Your task to perform on an android device: View the PDF file of The Queen's Gambit in night mode on the Adobe Acrobat app.
Image 0: 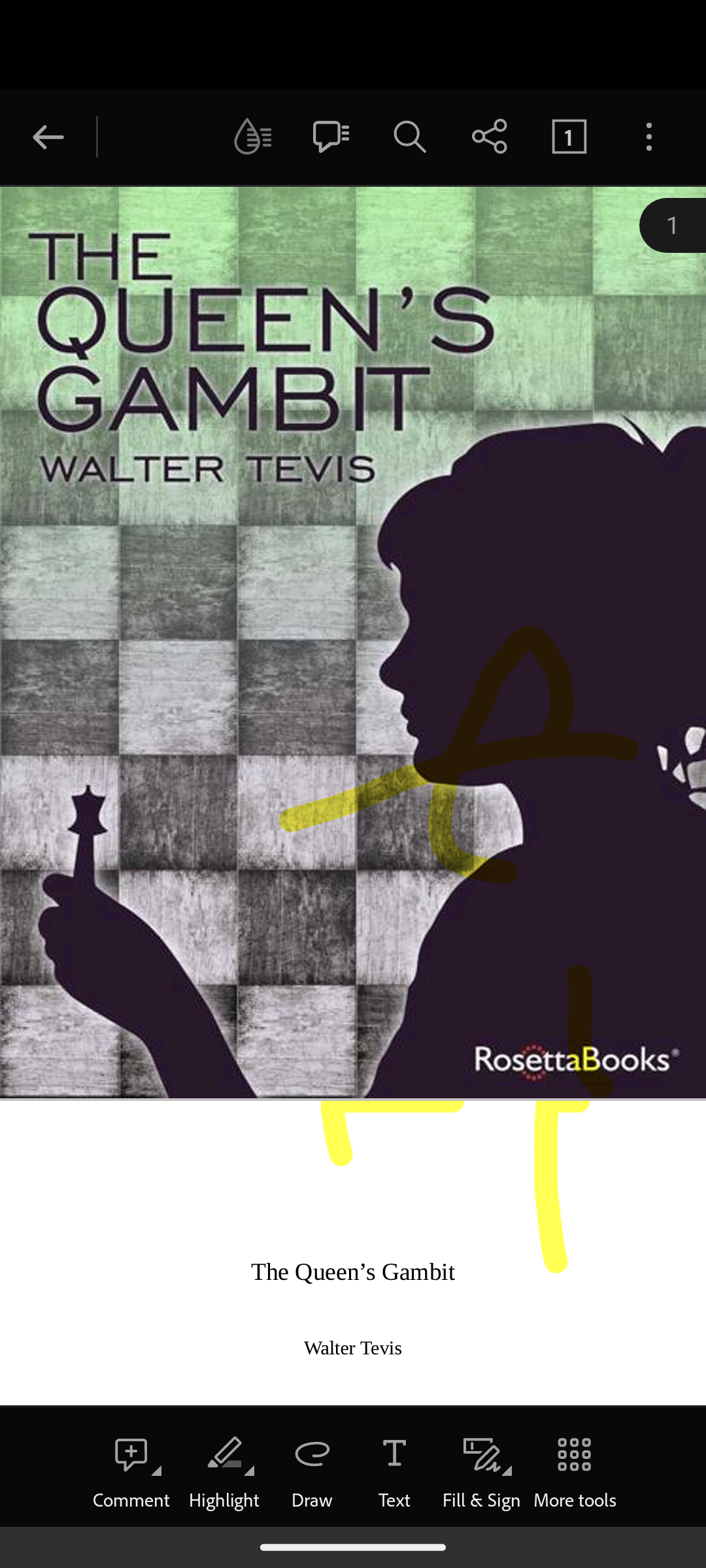
Click on the three Dots at the top right corner of the screen.
Step 0: click (648, 136)
Image 1: 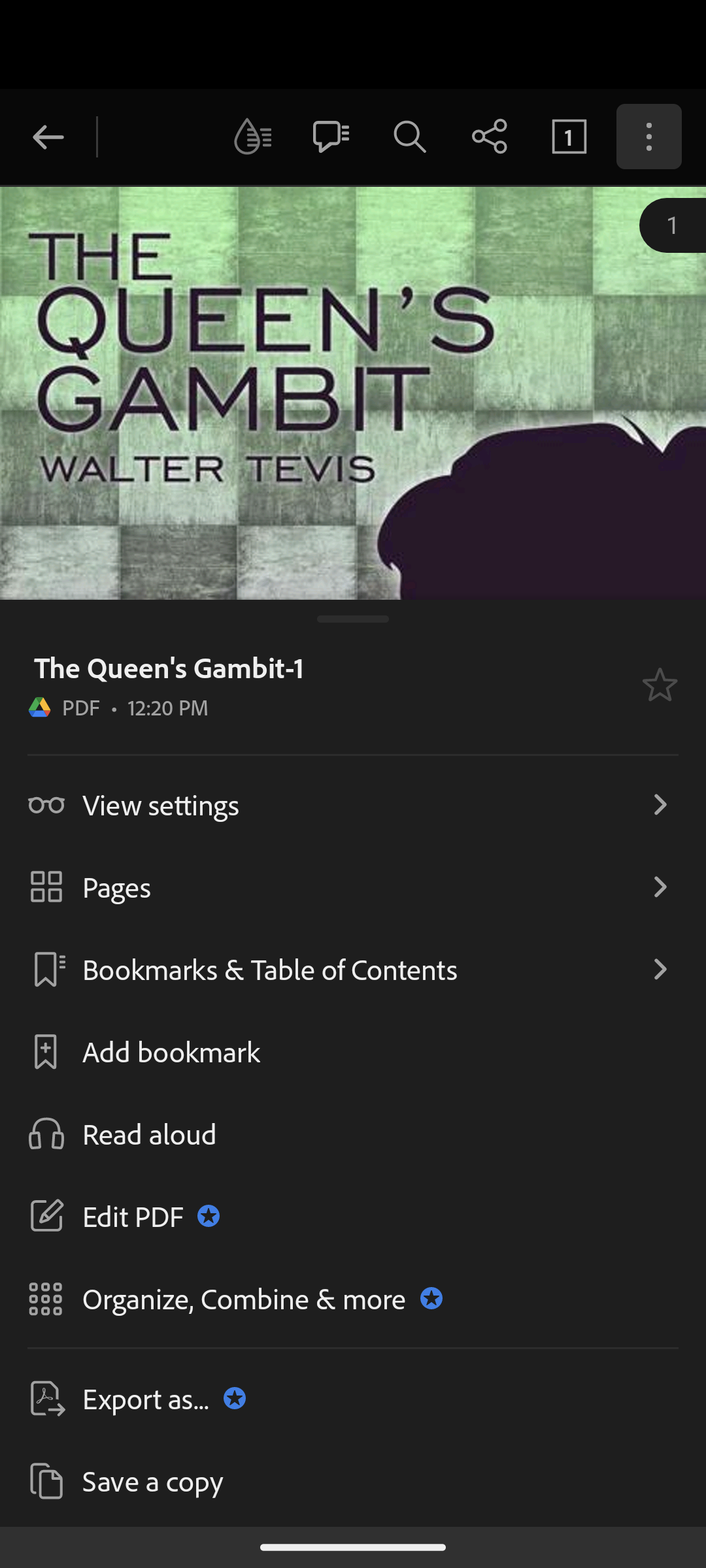
Click on the button View Settings.
Step 1: click (167, 804)
Image 2: 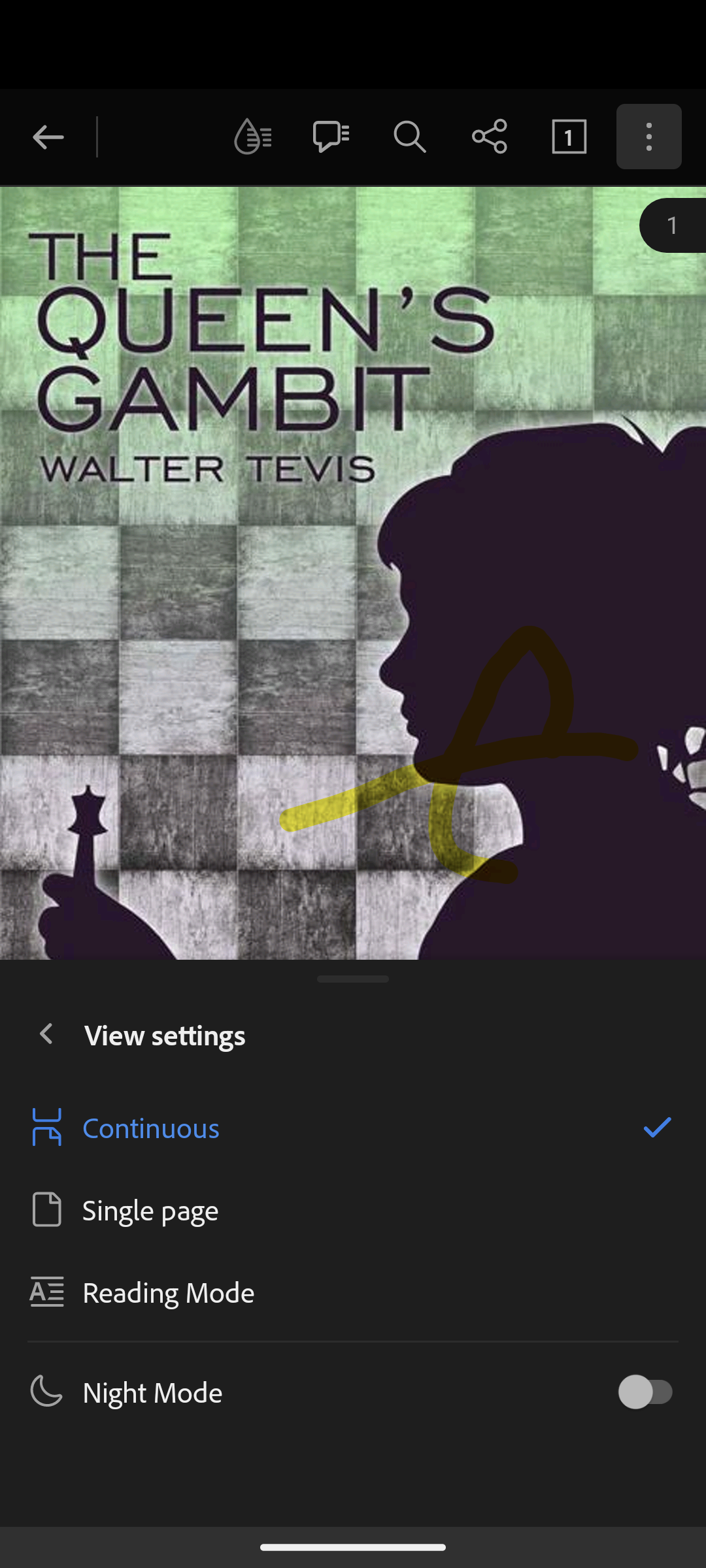
Click on the toggle button of the Night mode tab at the bottom.
Step 2: click (652, 1392)